Your task to perform on an android device: I have an upcoming house party, and I need to invite people from the list that I created in my notes. Search for the notes of the house party members.
Image 0: 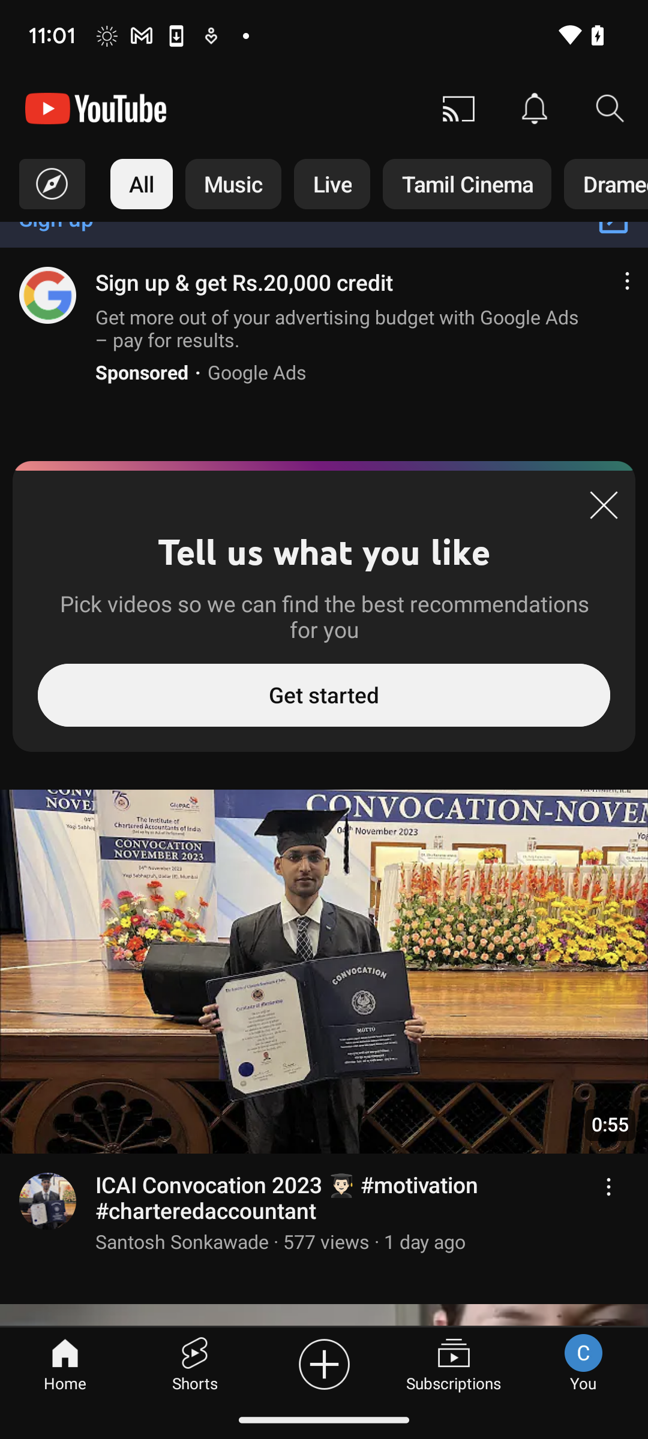
Open the Notes app.
Step 0: open app "Notes"
Image 1: 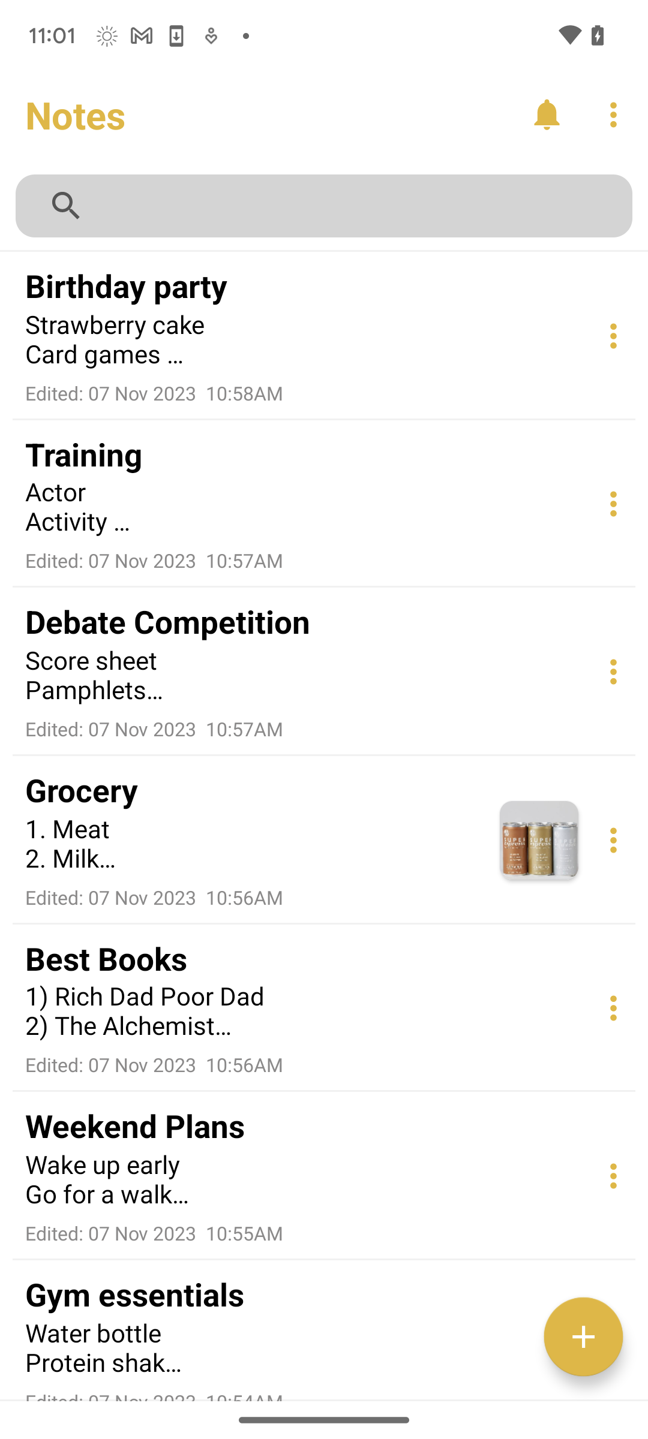
Tap on the search button at the top of the screen.
Step 1: click (355, 204)
Image 2: 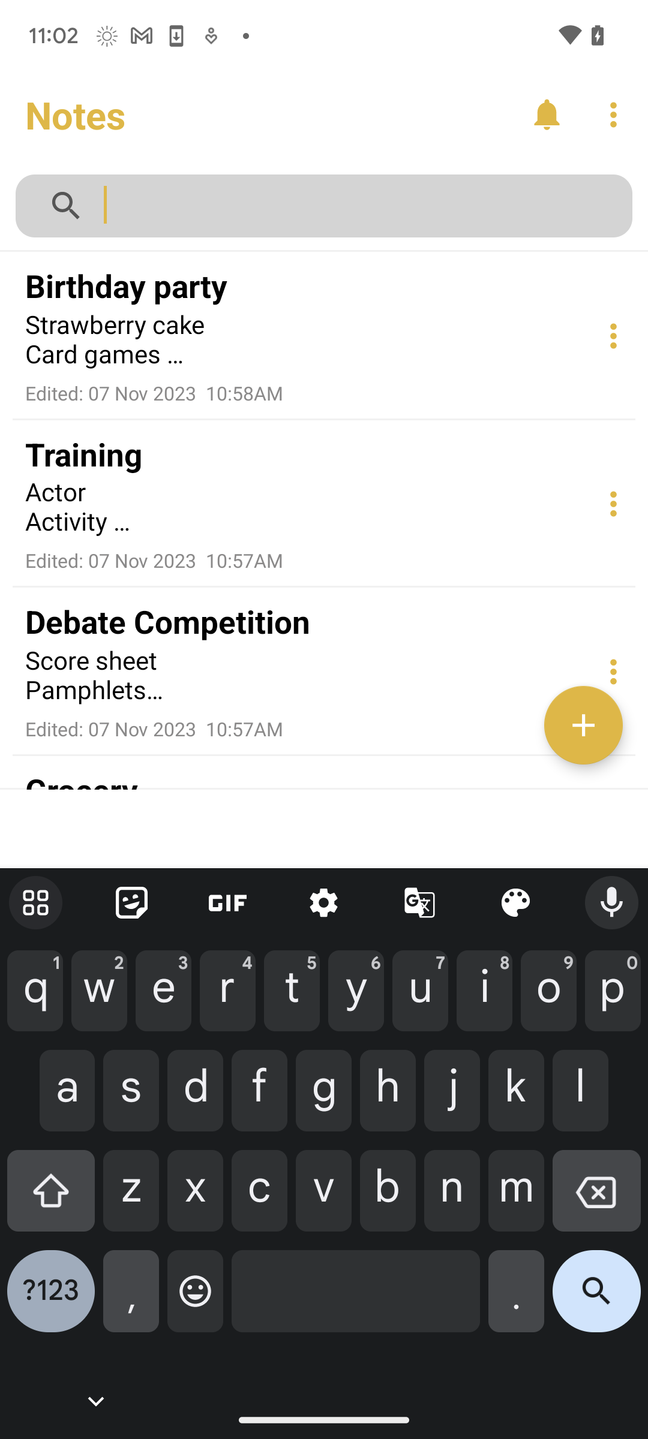
Enter the note: House party members.
Step 2: type "House party members"
Image 3: 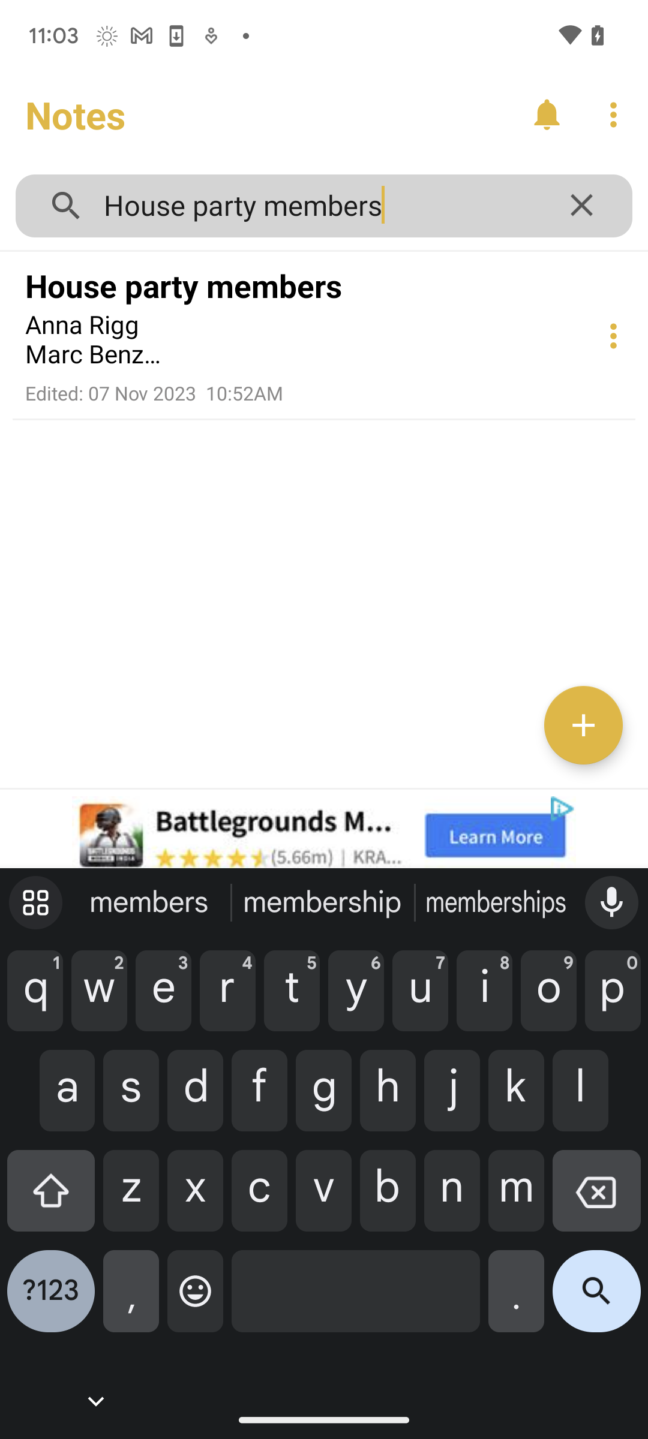
Click on the first option.
Step 3: click (301, 317)